Your task to perform on an android device: I've marked an email from Hiiker as unread after reading it, so I want to mark it as read.
Image 0: 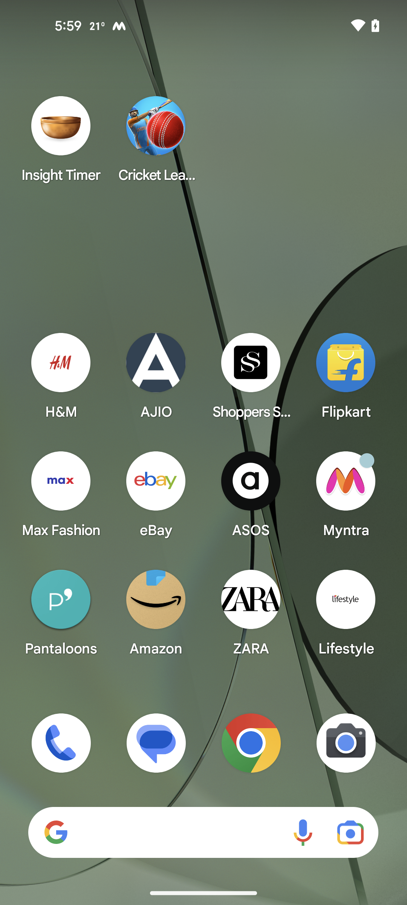
Open gmail app.
Step 0: open app "Gmail"